Your task to perform on an android device: The current document should be saved in the Polaris Office app under the Maria Rossi name.
Image 0: 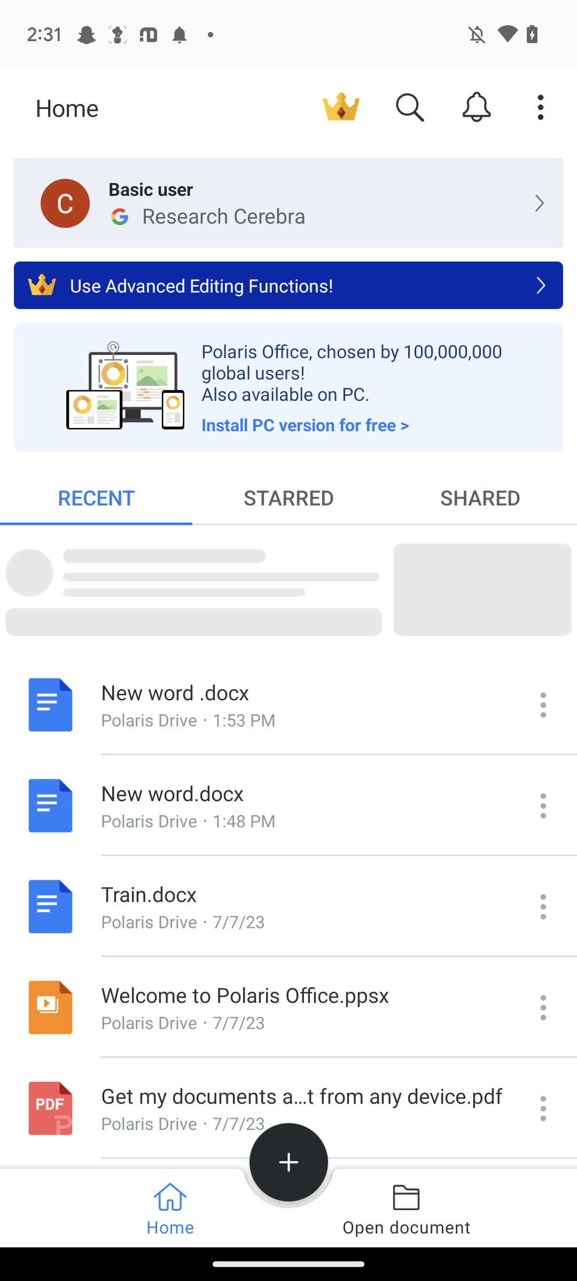
Click on three dot
Step 0: click (541, 703)
Image 1: 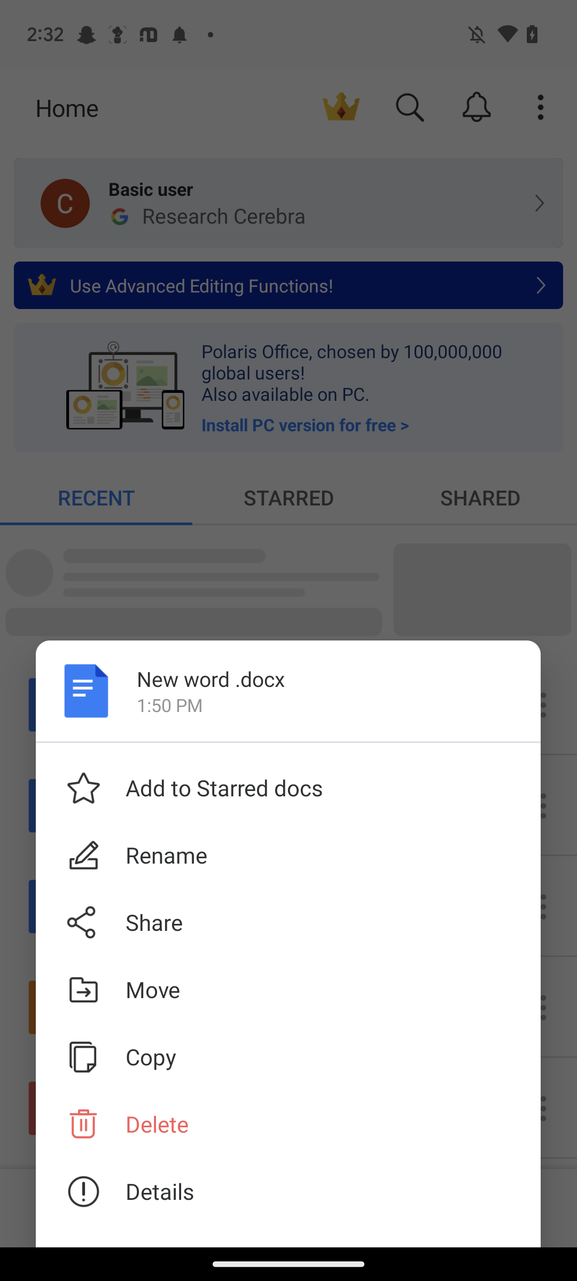
Click on Rename icon
Step 1: click (327, 855)
Image 2: 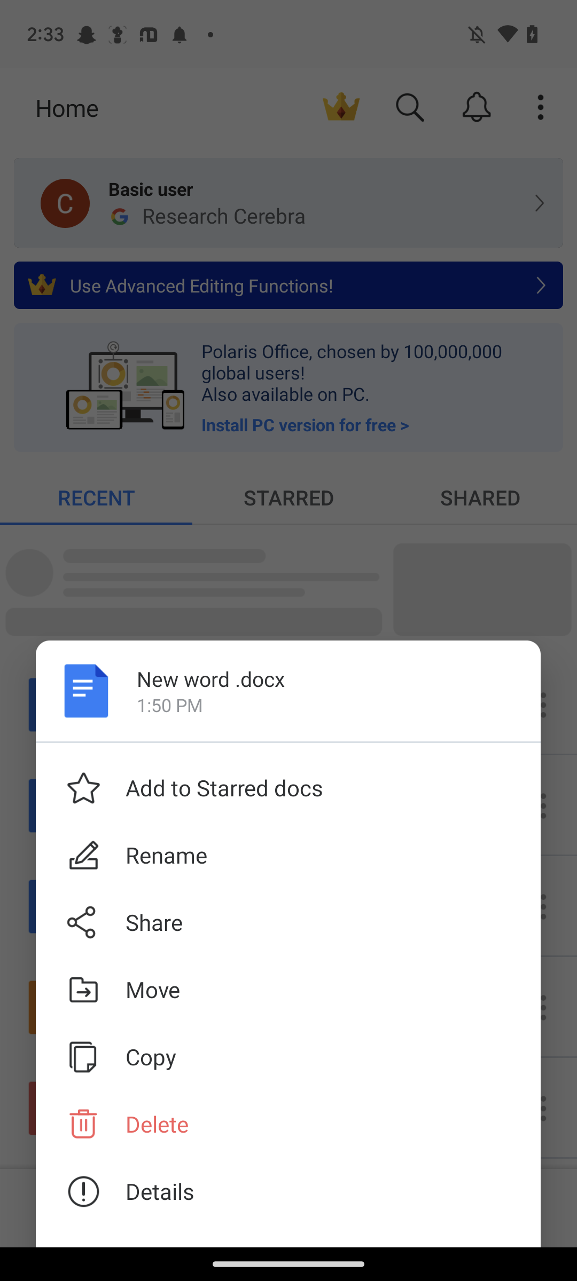
Click on Rename icon
Step 2: wait
Image 3: 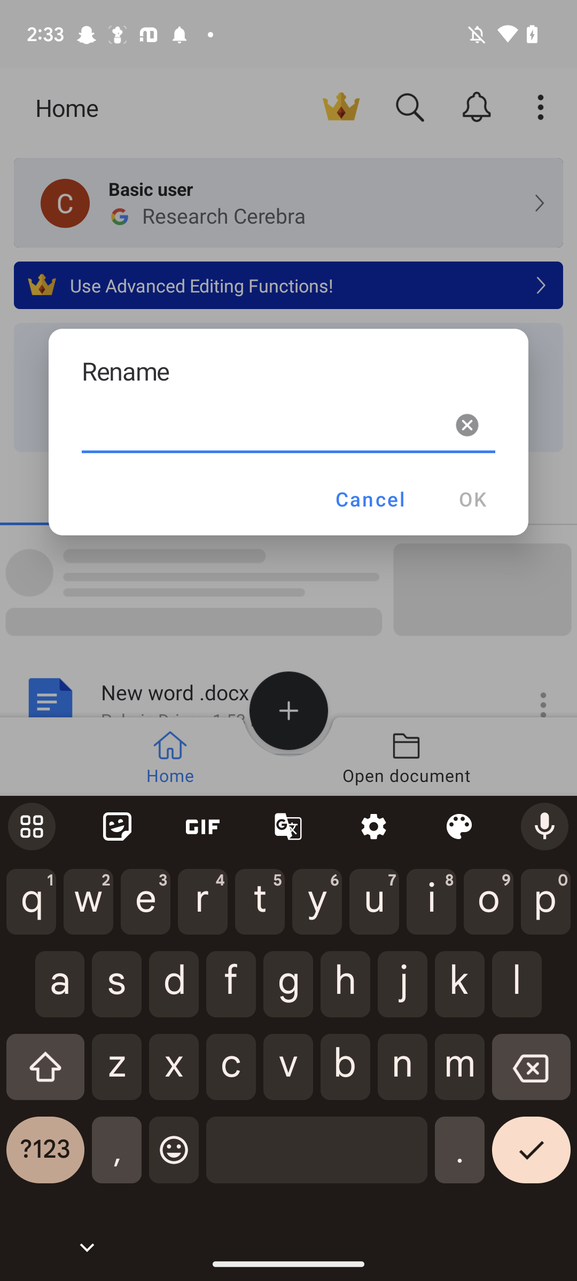
Add name Maria Rossi
Step 3: type "Maria Rossi"
Image 4: 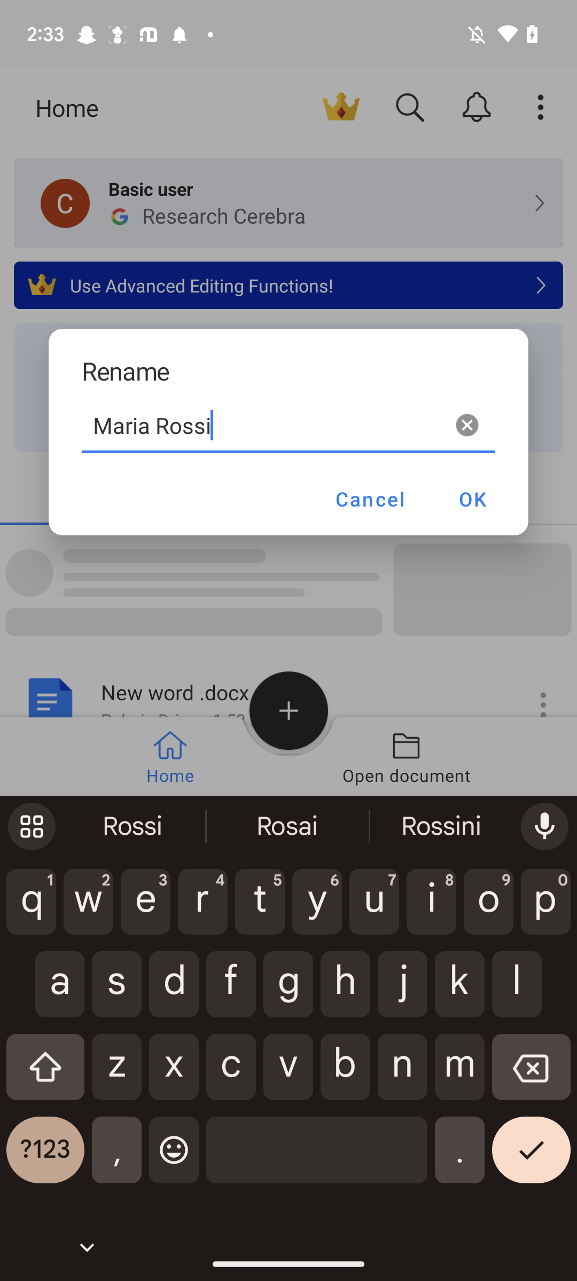
Click on ok option
Step 4: click (472, 499)